Your task to perform on an android device: Export all reminders to the google drive
Image 0: 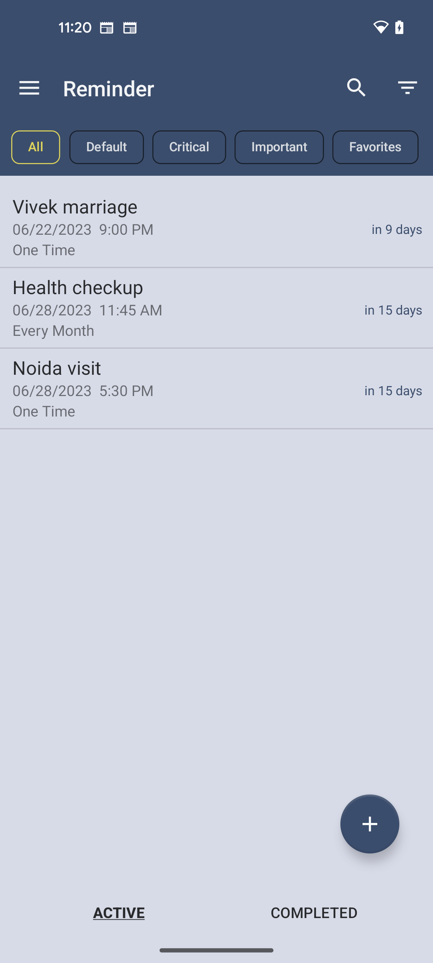
click on menu icon
Step 0: click (29, 88)
Image 1: 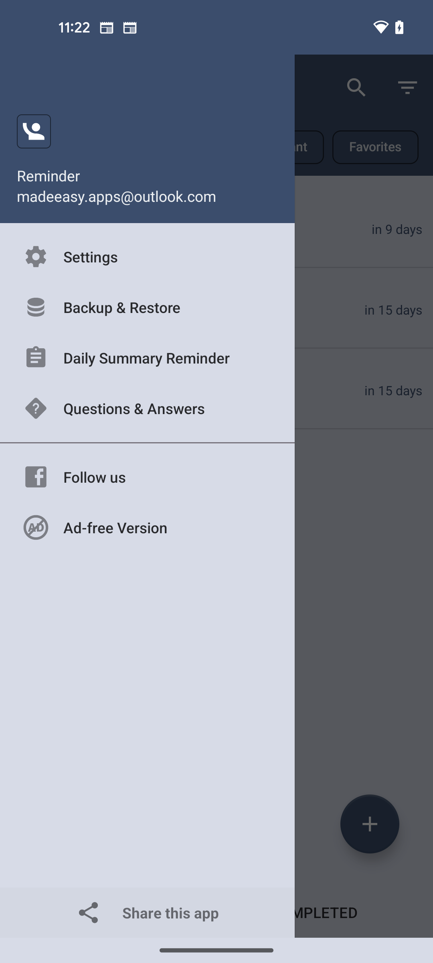
click on backup & restore
Step 1: click (83, 309)
Image 2: 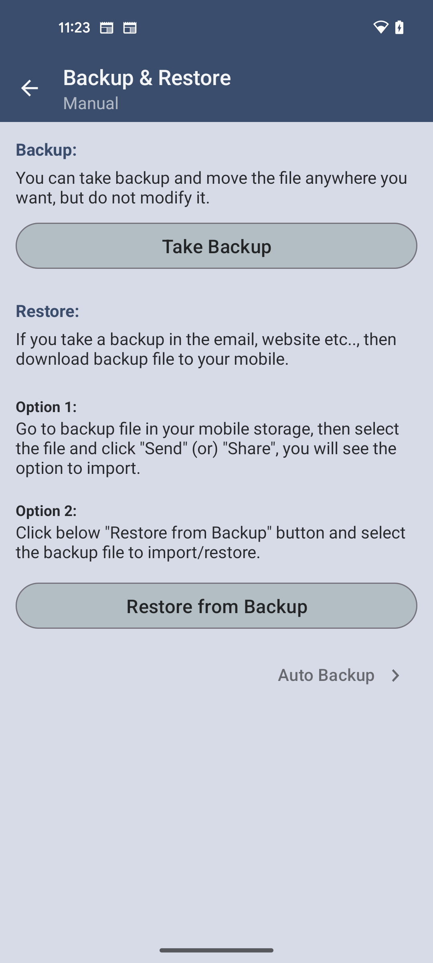
click on take backup
Step 2: click (216, 246)
Image 3: 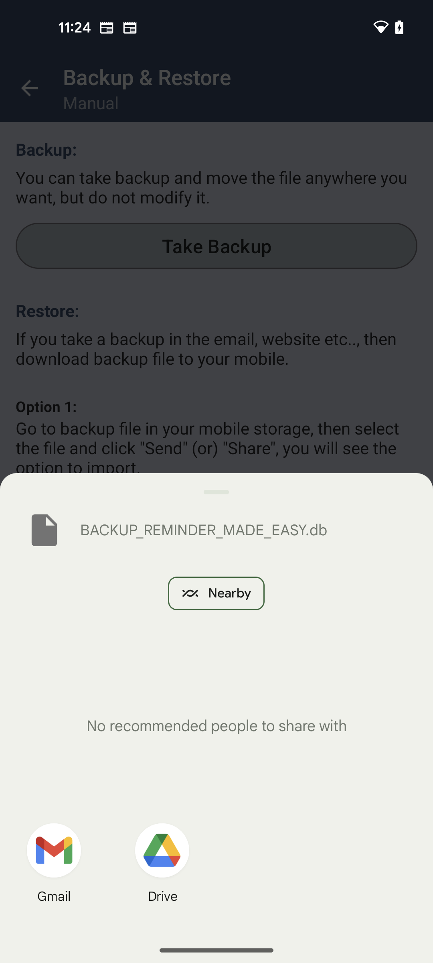
select google drive
Step 3: click (162, 866)
Image 4: 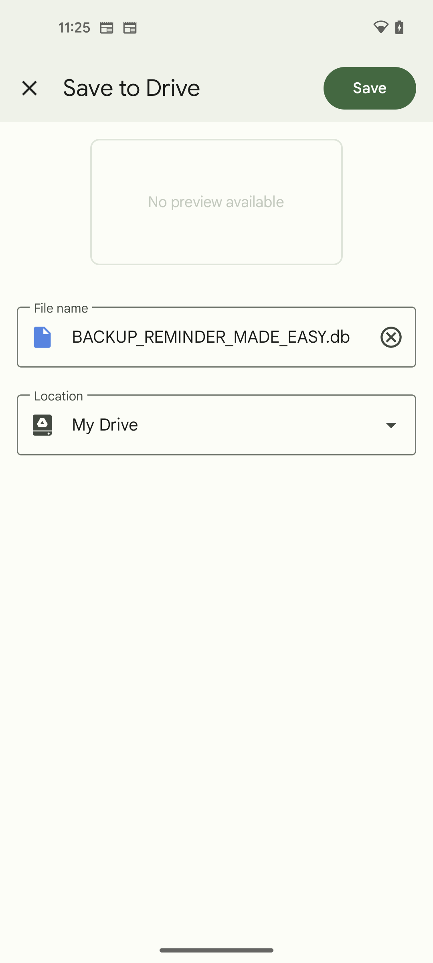
click on save button on the top right of the screen
Step 4: click (370, 88)